Your task to perform on an android device: I want to add a title on 01:09 minutes audio recording because this is the first try of my wife, so add a title "First Try of Clara" on the 01:09 minutes recorded audio in the Voice Recorder - URecorder app.
Image 0: 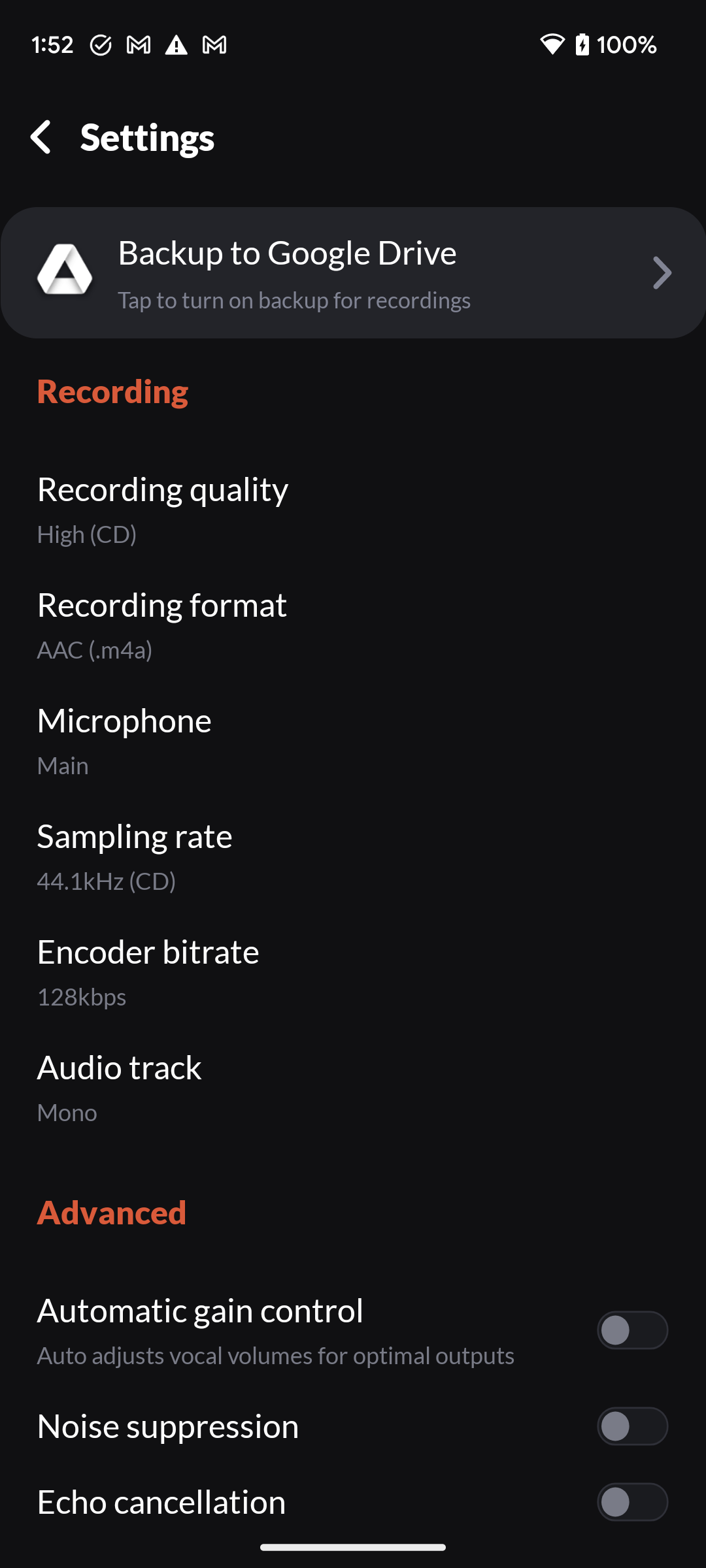
Go back to the previous page to view the recorded audio.
Step 0: press back button
Image 1: 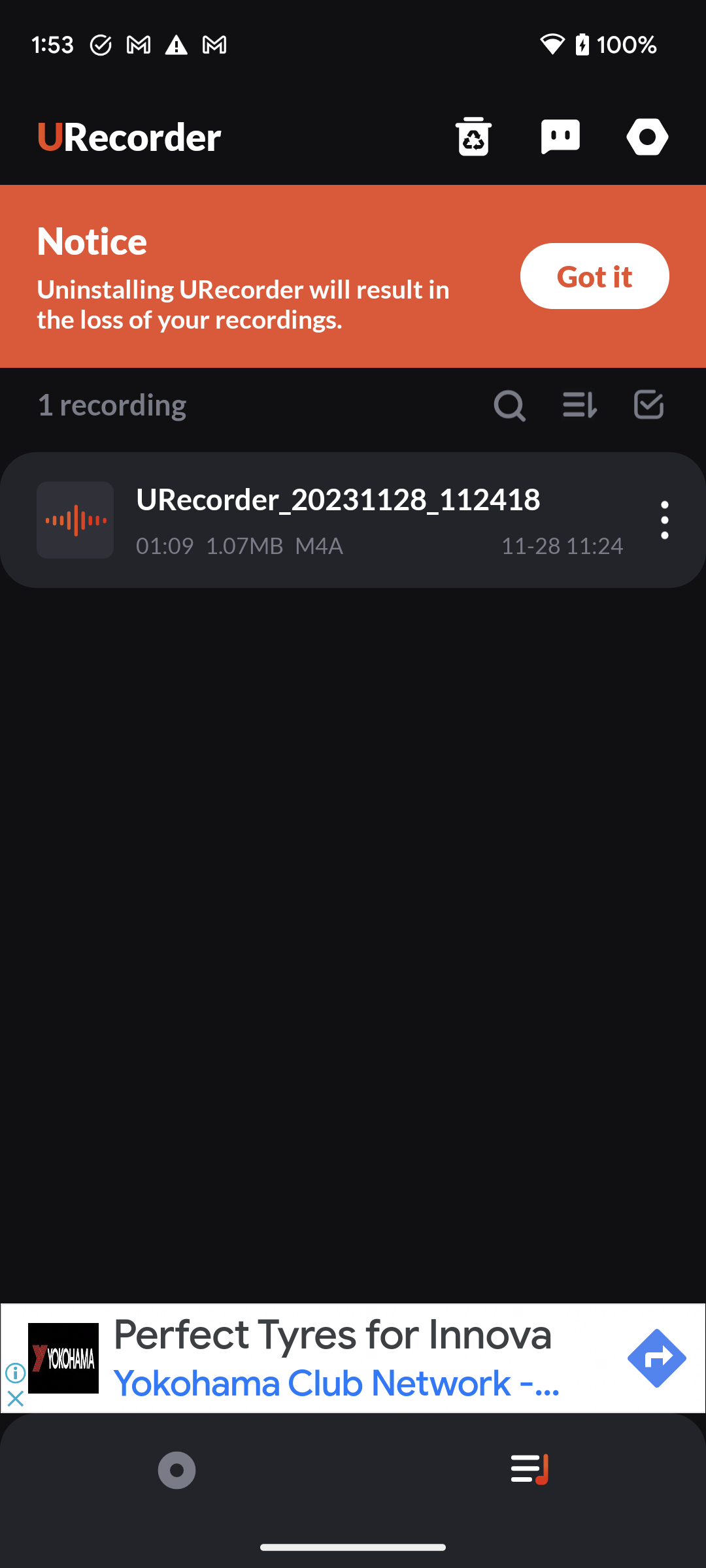
Click on the three dots icon of the 01:09 minutes recorded audio to view the rename option.
Step 1: click (664, 520)
Image 2: 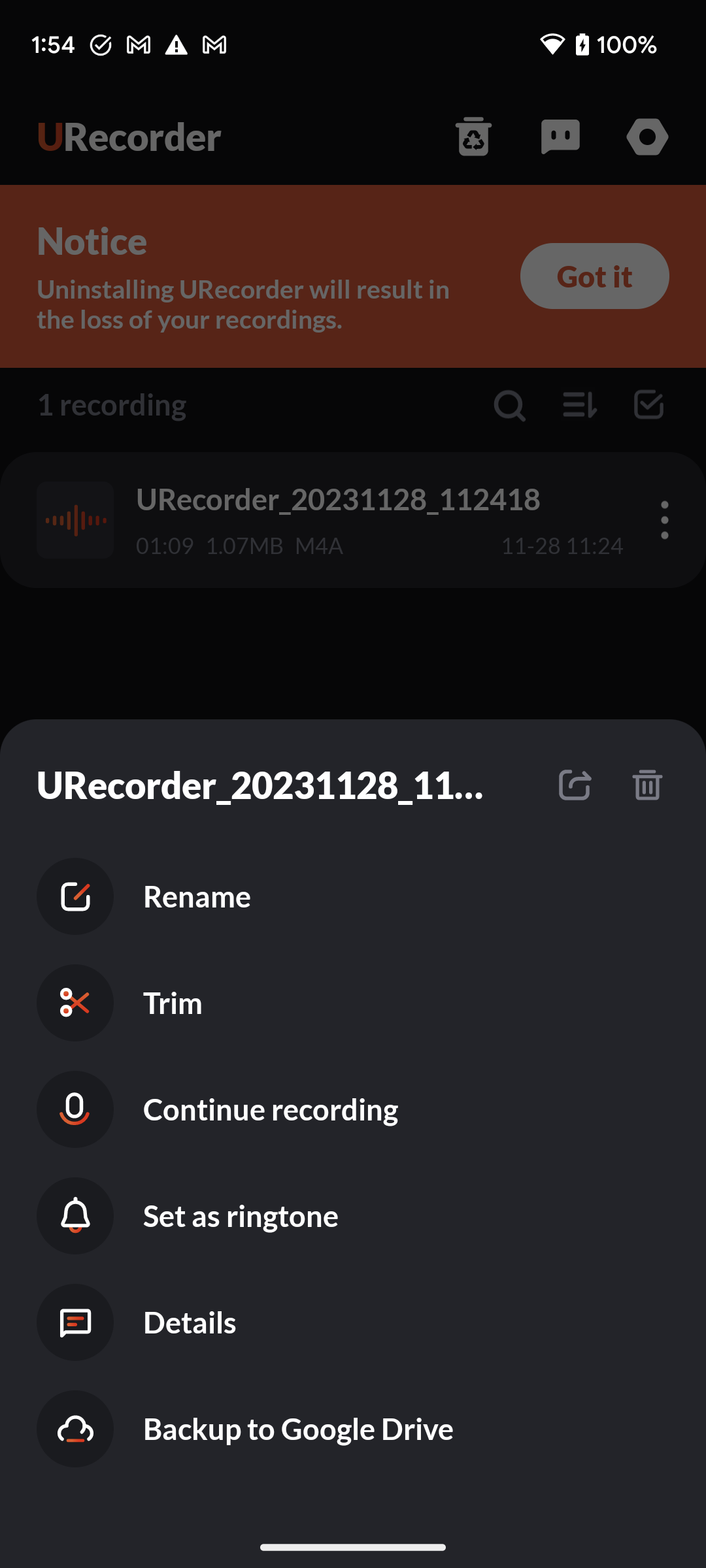
Click on the Rename option to add the title.
Step 2: click (391, 896)
Image 3: 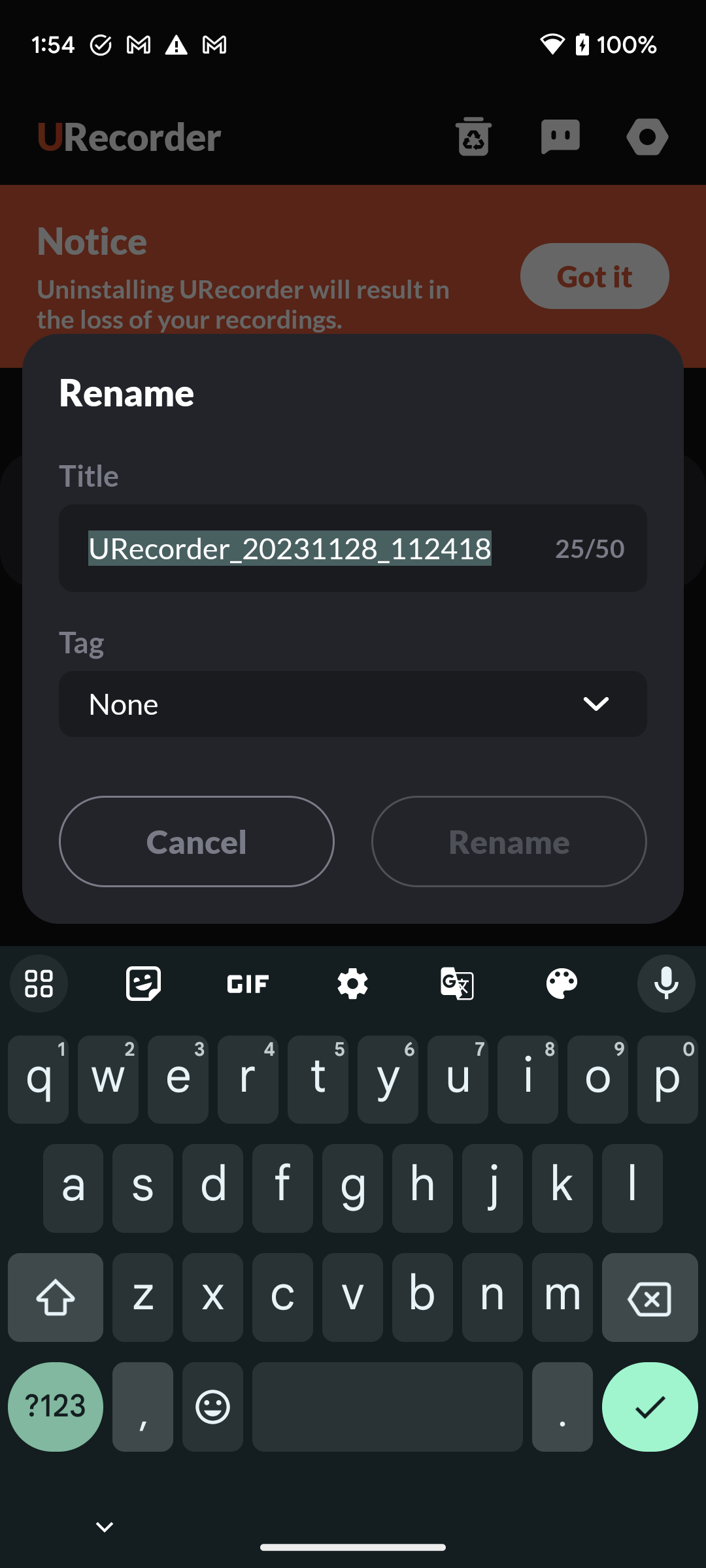
Click on the back space key of the key board to clear the add title section.
Step 3: click (650, 1307)
Image 5: 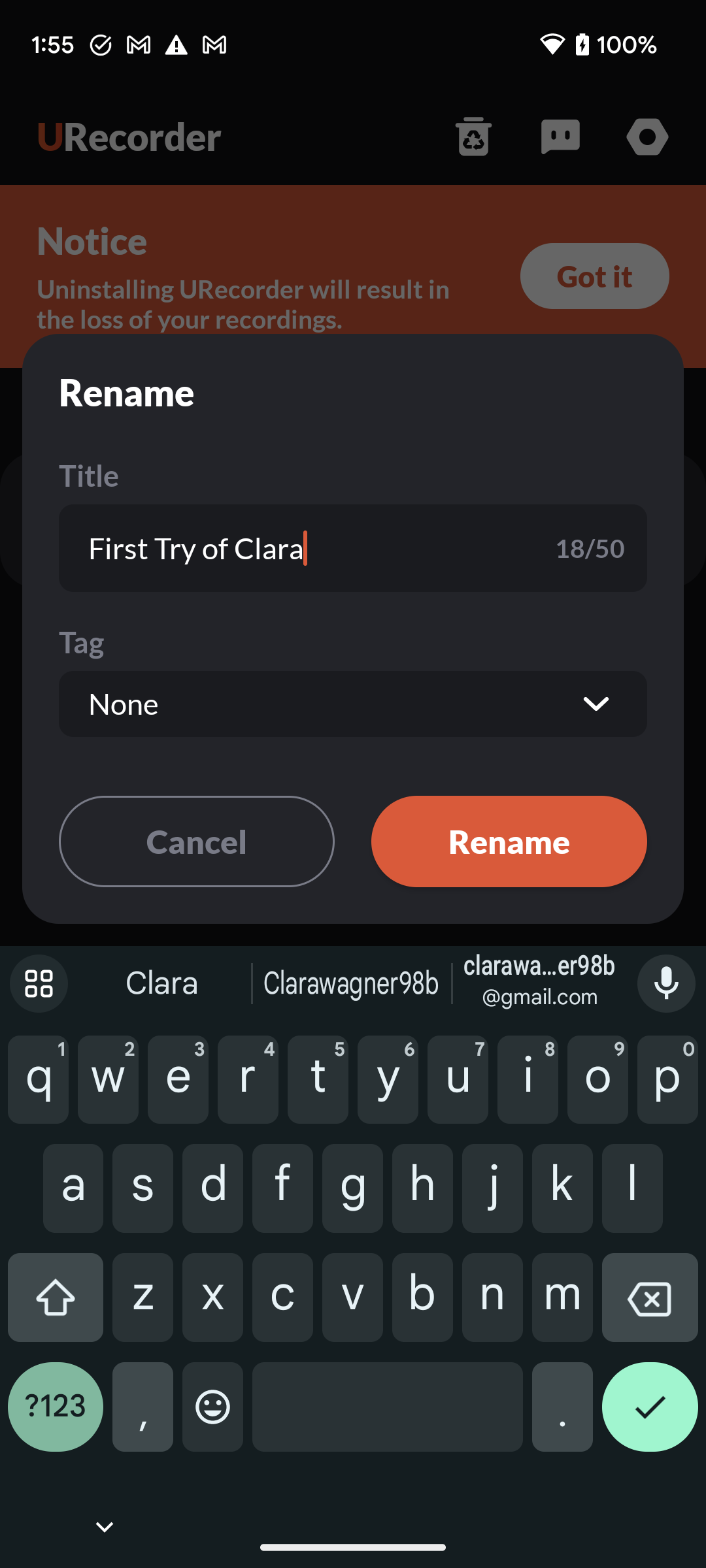
Click on the Rename button to save the title.
Step 5: click (509, 841)